Your task to perform on an android device: Read reviews of the H&M Relaxed Printed T-Shirts for Men from other shoppers.
Image 0: 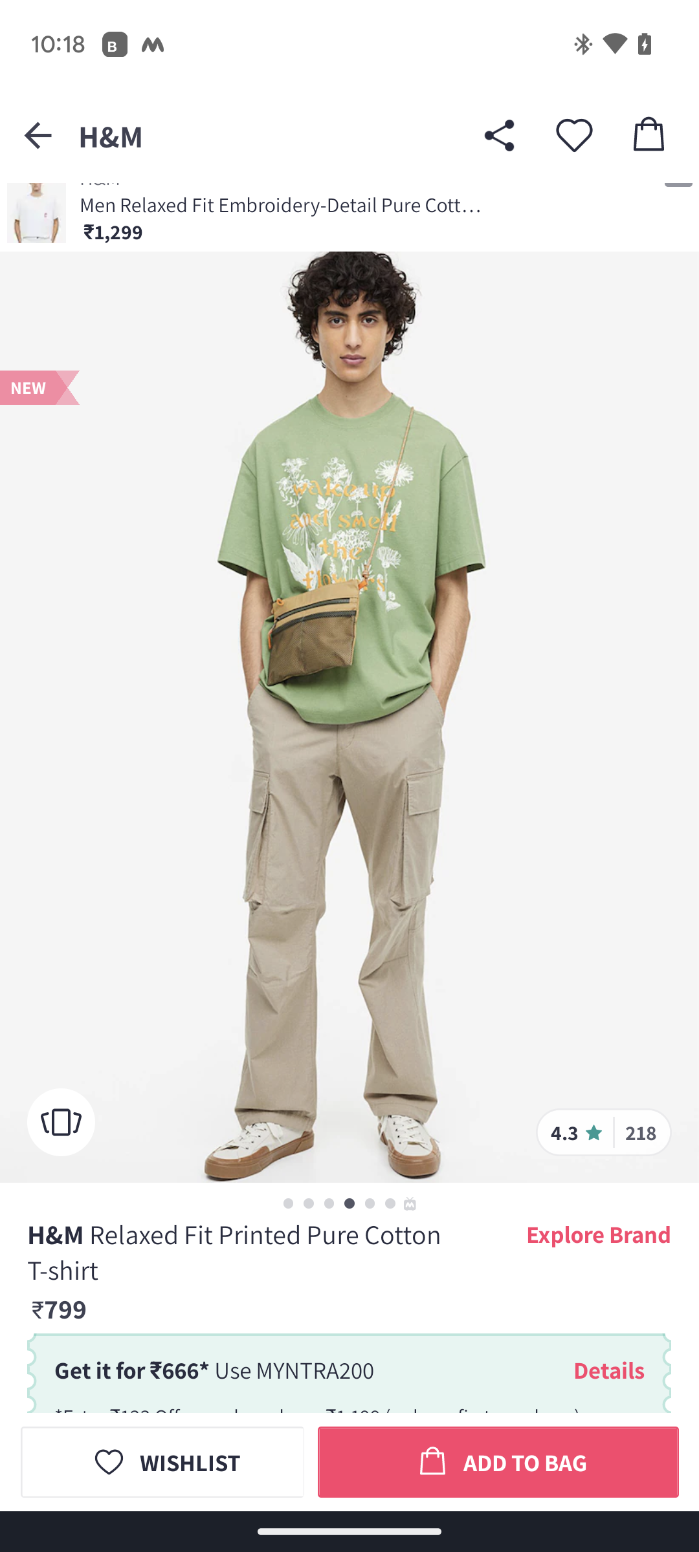
Scroll up to view the review option
Step 0: scroll down
Image 1: 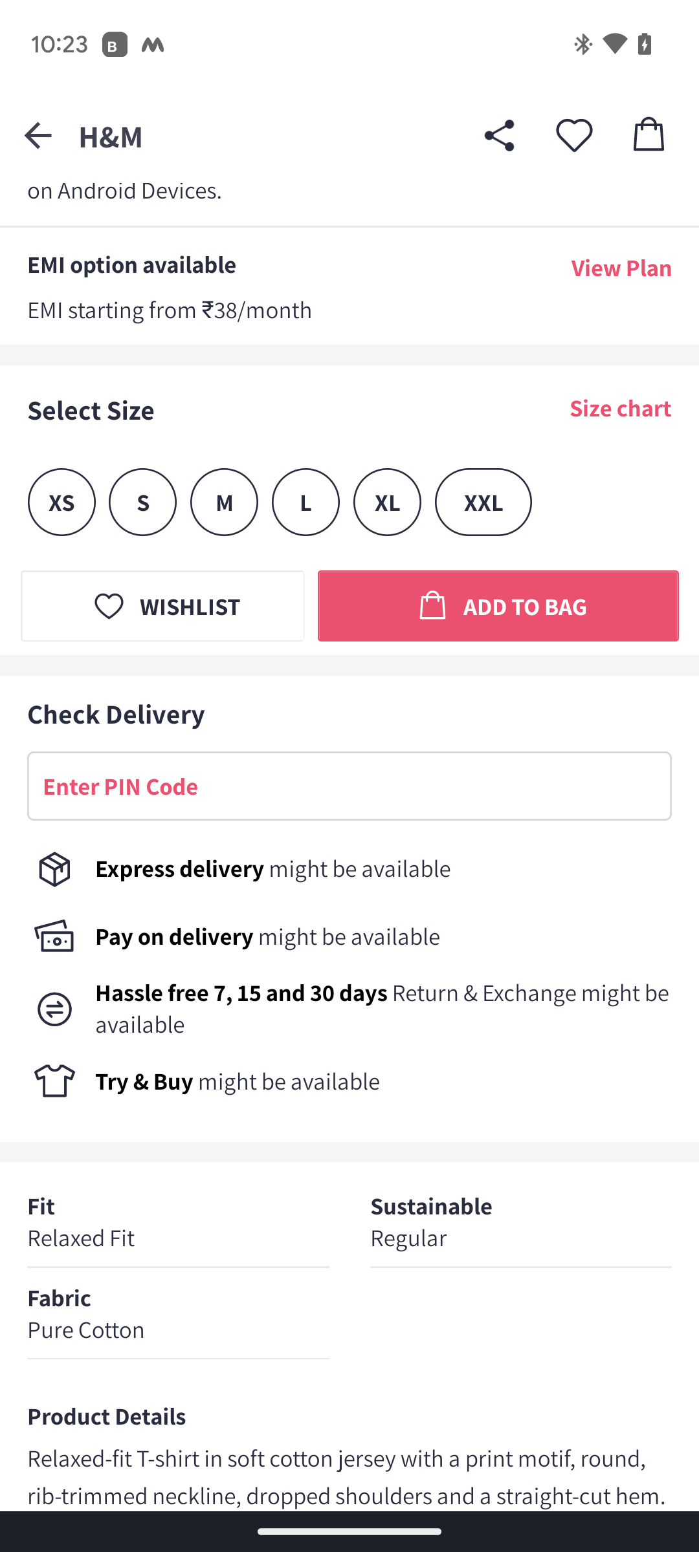
Scroll up to view the review option
Step 1: scroll down
Image 2: 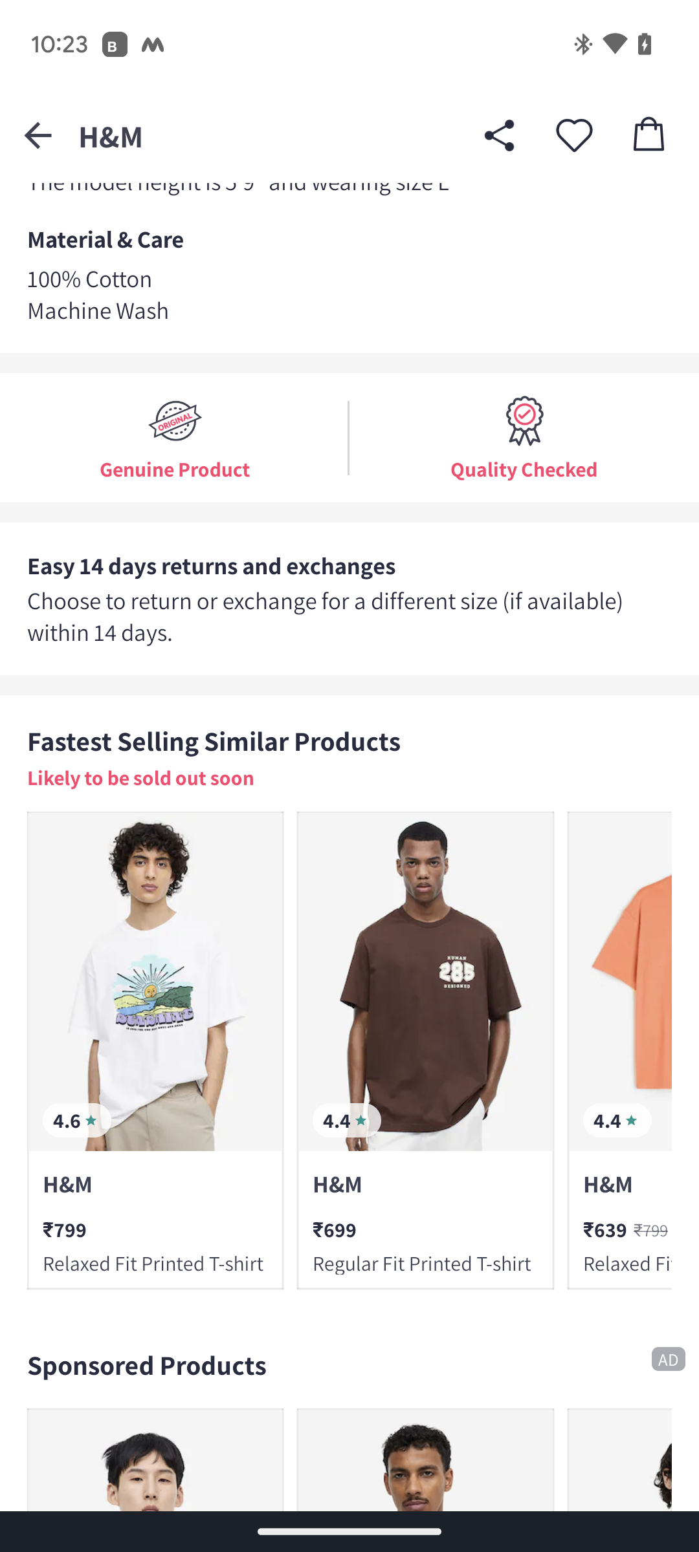
Scroll up to view the review option
Step 2: scroll down
Image 3: 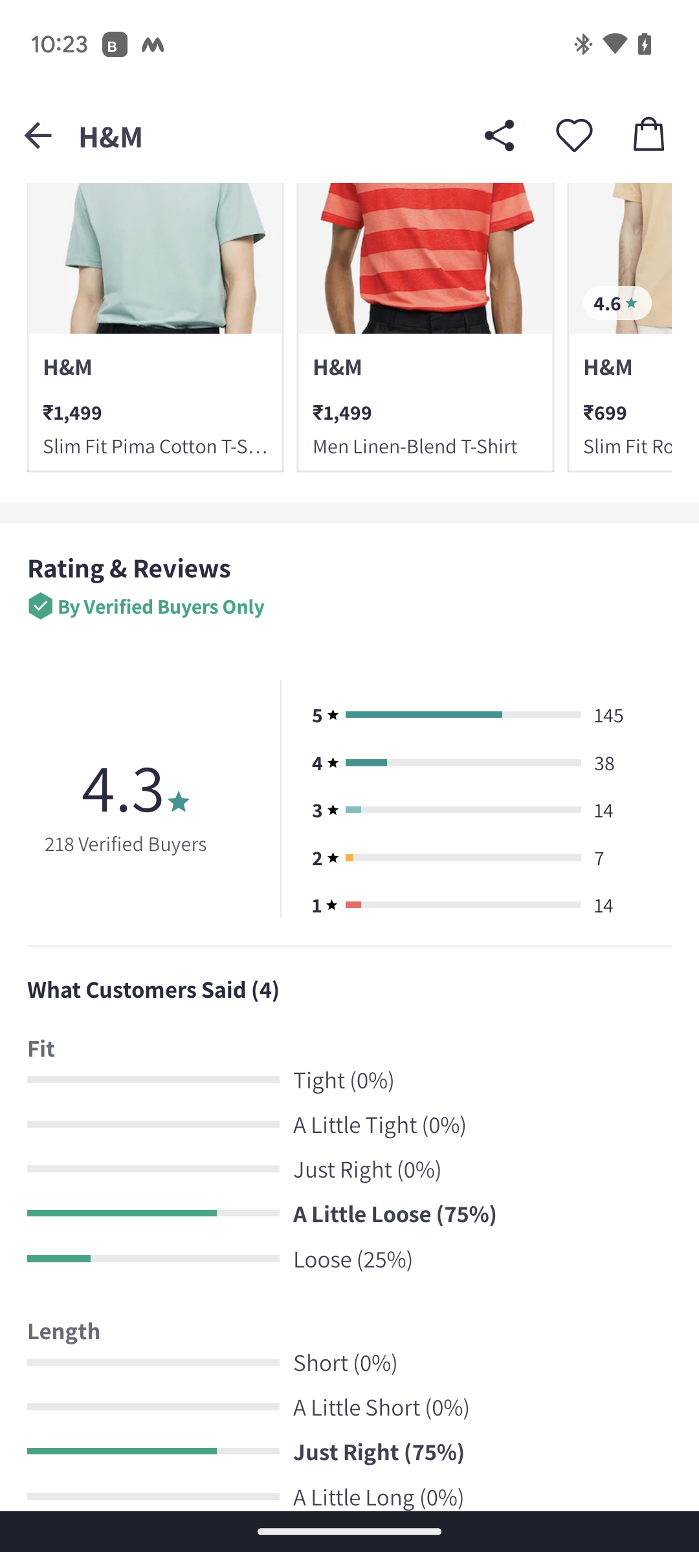
Scroll up to view the review option
Step 3: scroll down
Image 4: 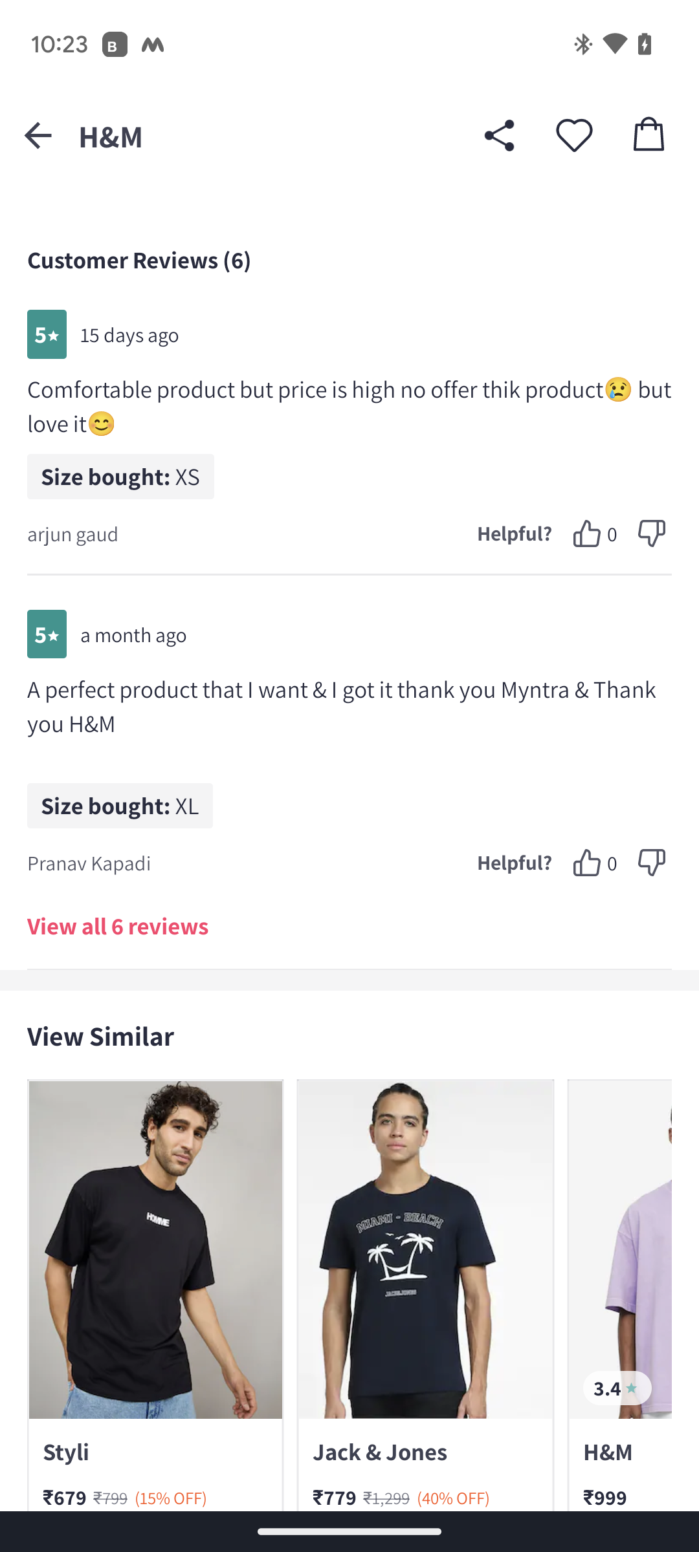
Click on the View all 6 reviews option
Step 4: click (118, 925)